Your task to perform on an android device: I liked the music editing and remaking of The General Assembly and would like to listen to their work in future , Follow the General Assembly channel in the Vimeo app .
Image 0: 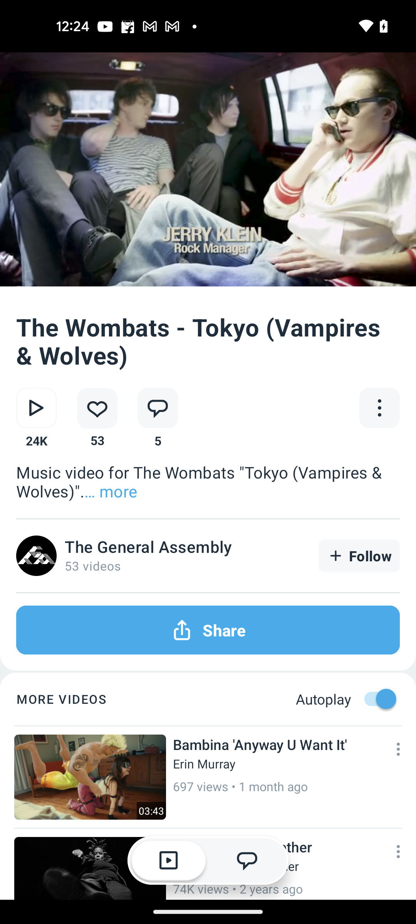
Click on the Follow button of the General Assembly channel
Step 0: click (359, 556)
Image 1: 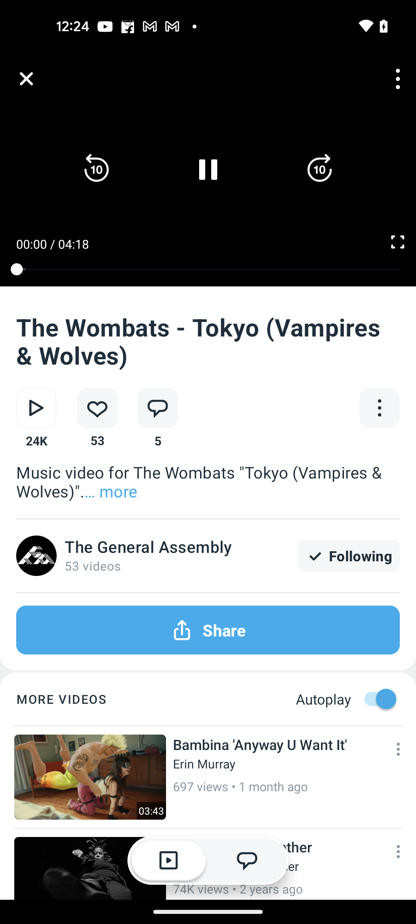
Click on the Follow button of the General Assembly channel
Step 1: wait